Your task to perform on an android device: I want to search for a toy car for my son.
Image 0: 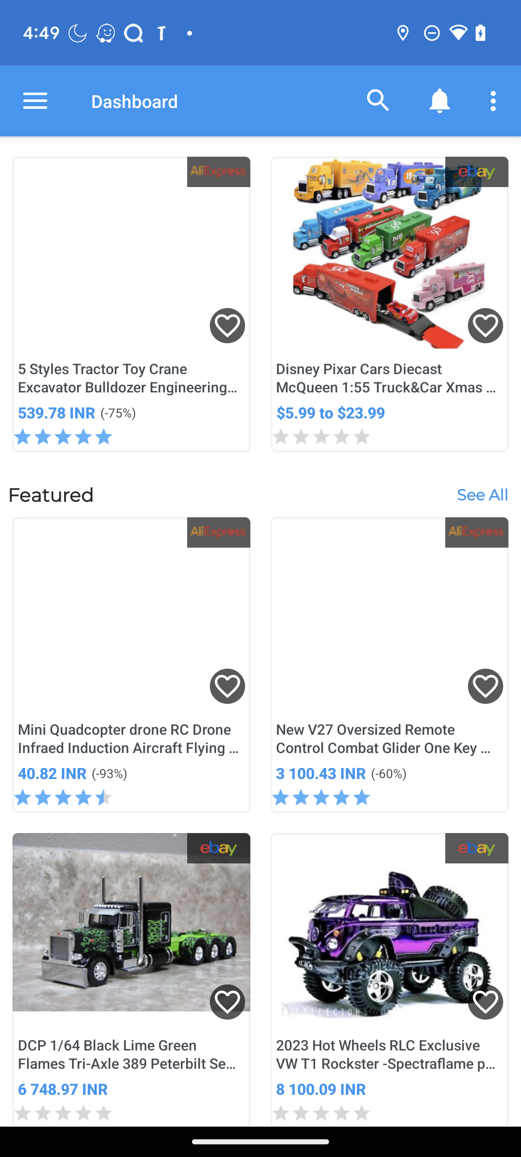
Click on the search icon.
Step 0: click (378, 101)
Image 1: 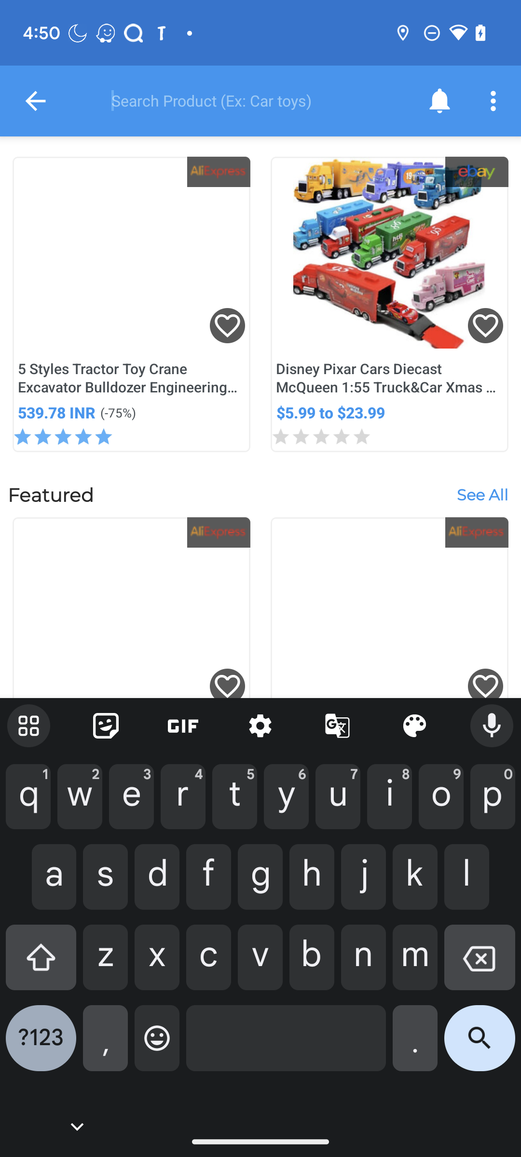
Enter toy car in the text field.
Step 1: type "Toy Car"
Image 2: 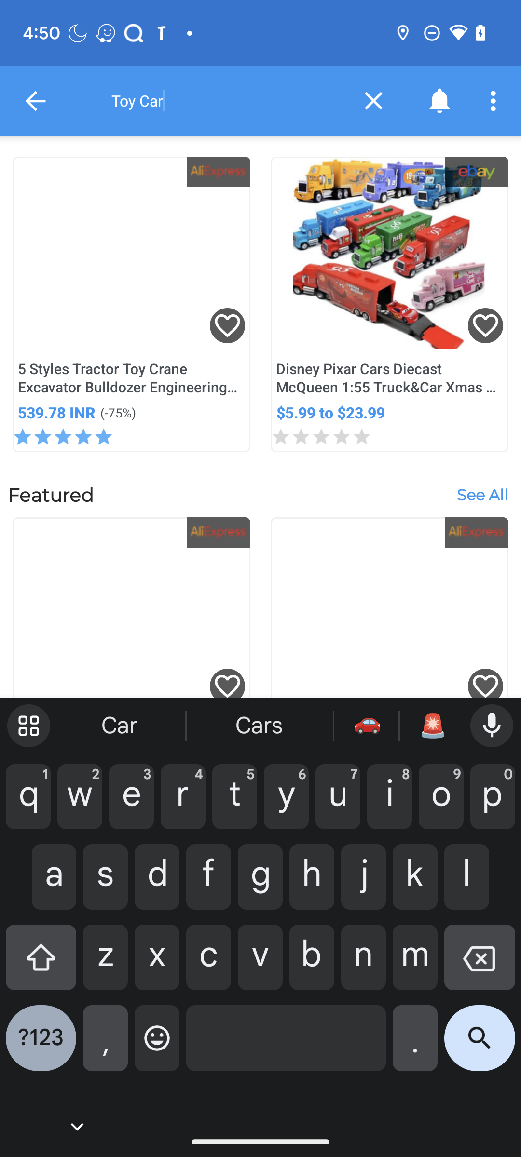
Click on the search icon.
Step 2: click (480, 1046)
Image 3: 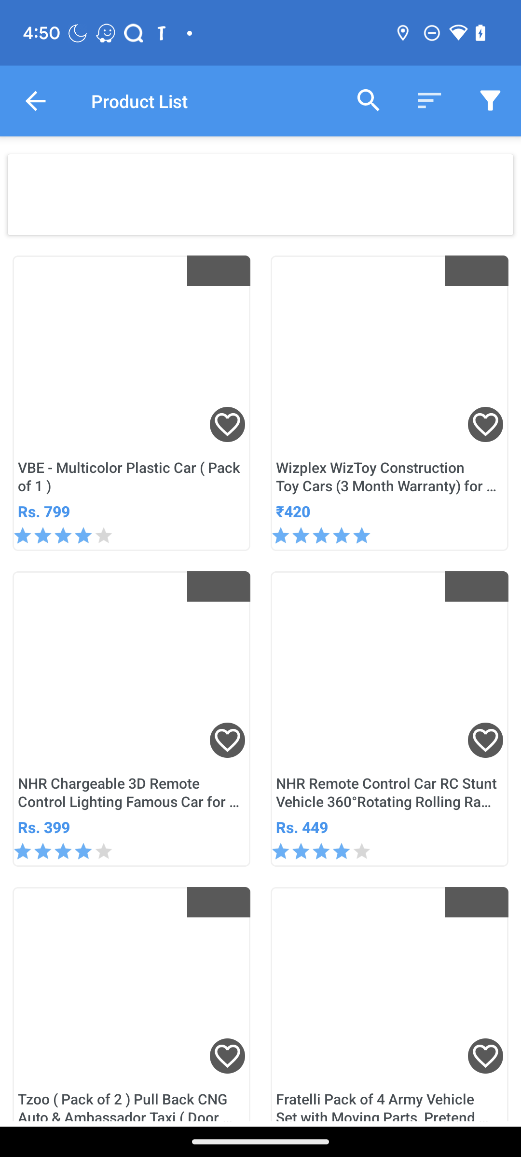
Click on the search icon.
Step 3: wait